Your task to perform on an android device: Open the Any.do app and set a reminder for 12 PM for the Boxing Classes task.
Image 0: 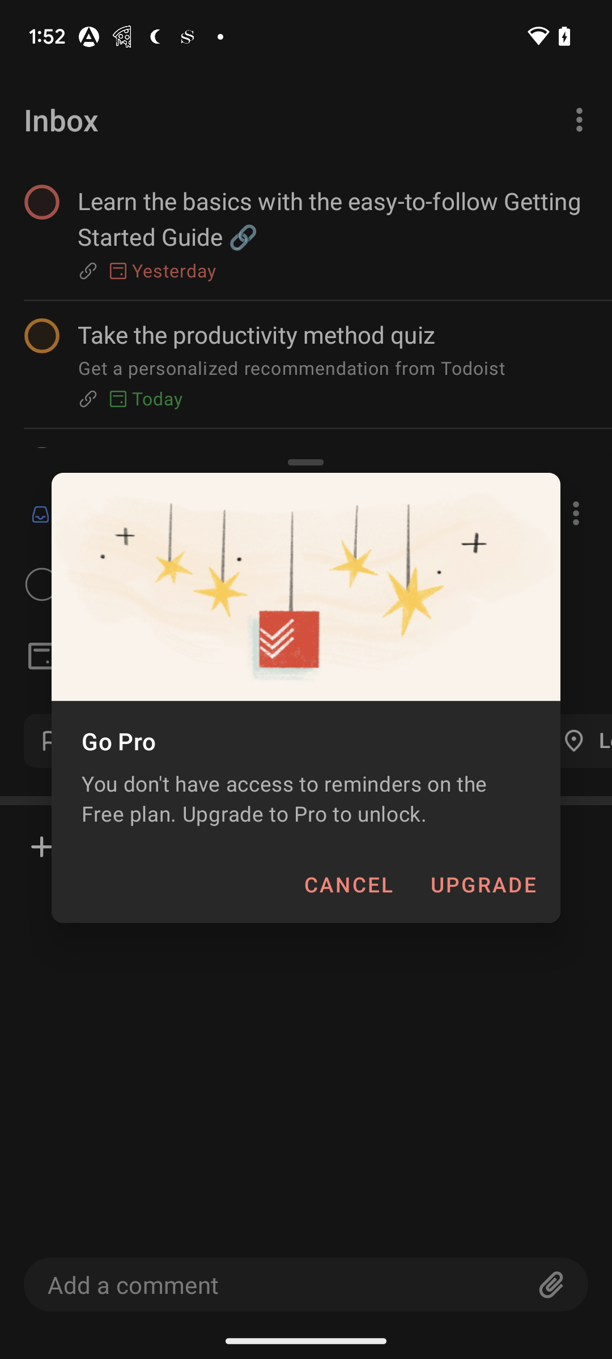
open Any.do app
Step 0: open app "Any.do"
Image 1: 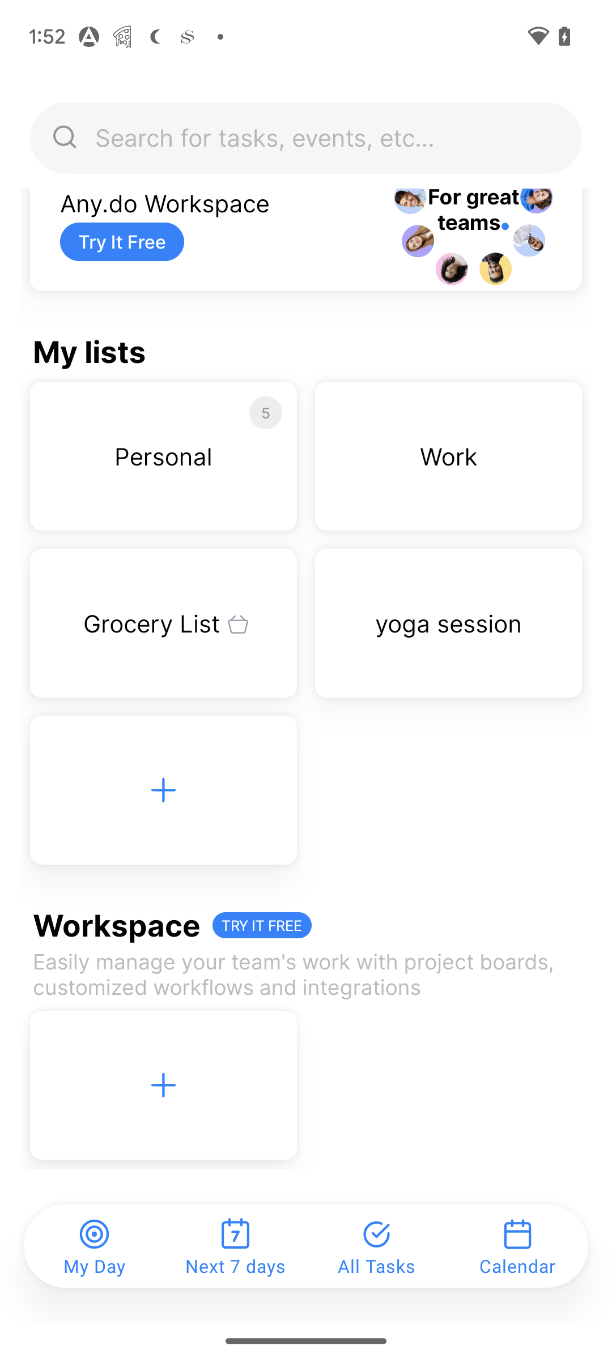
go to the all task icon at the bottom of the screen
Step 1: click (376, 1266)
Image 3: 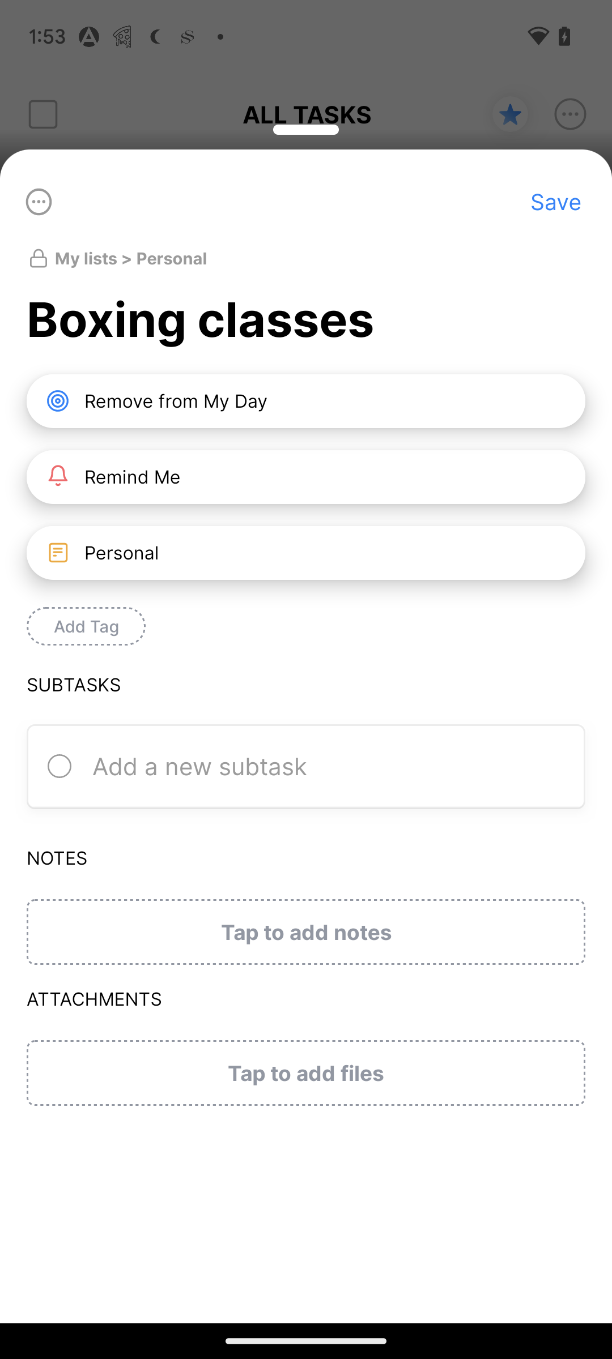
go to the reminde me option 
Step 3: click (334, 477)
Image 5: 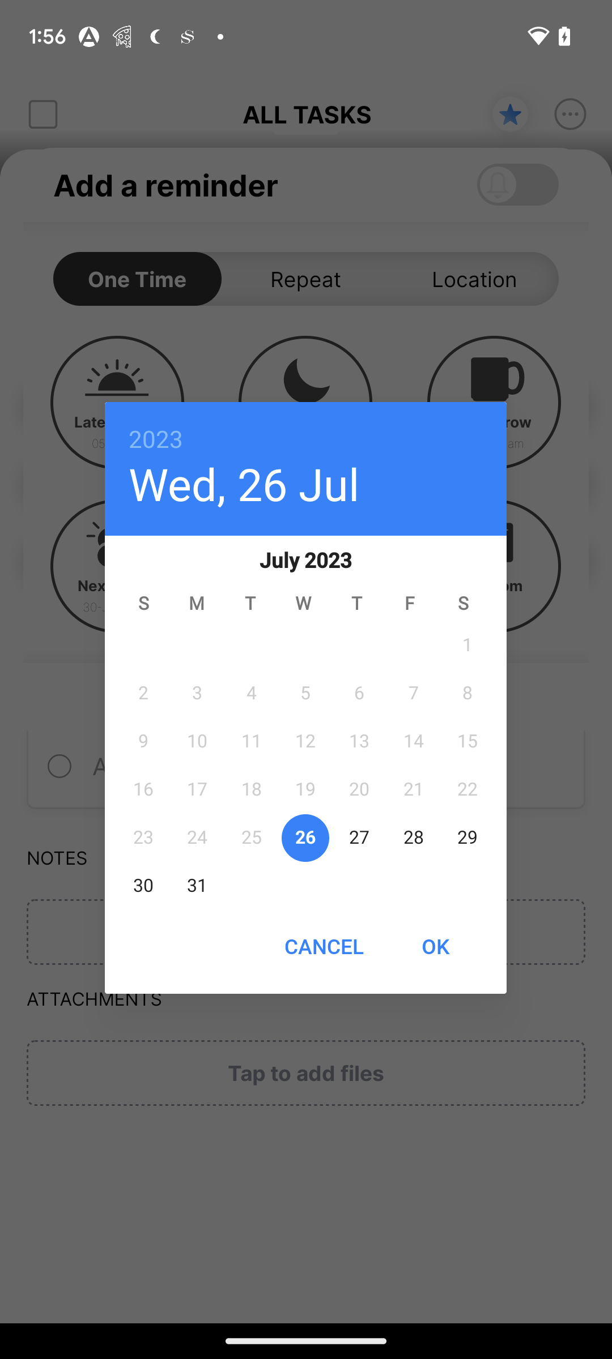
go to the custom option
Step 5: wait
Image 6: 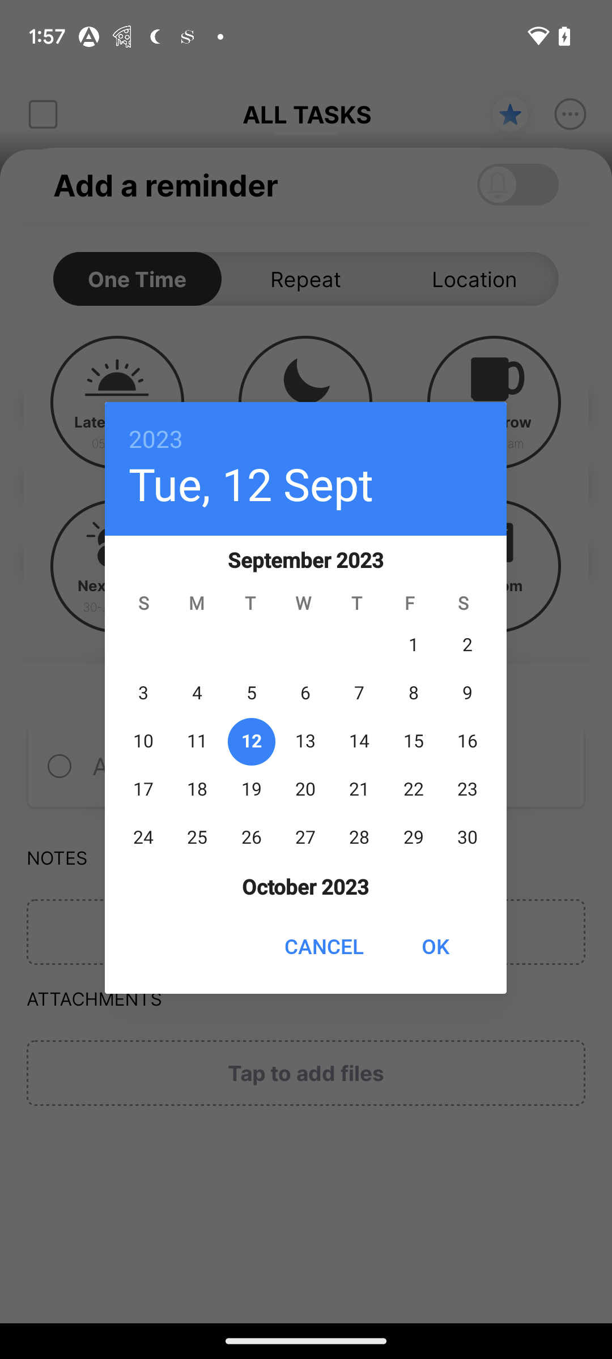
click on the ok button
Step 6: click (435, 946)
Image 7: 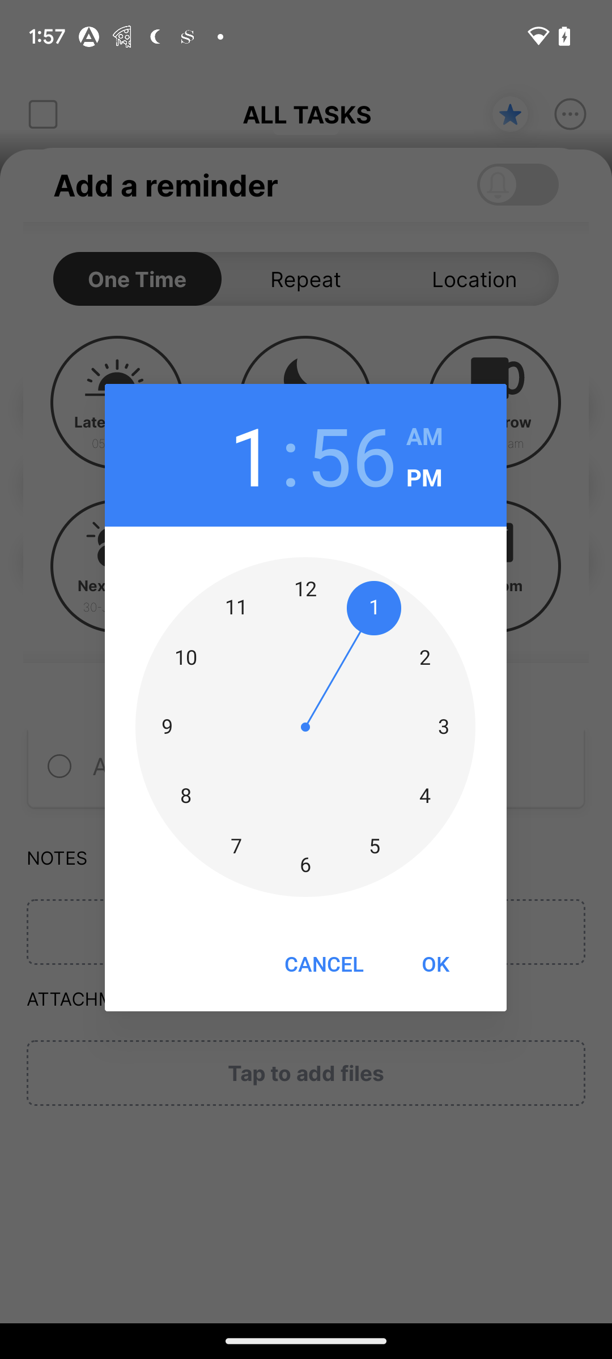
set the time as 12pm
Step 7: wait
Image 8: 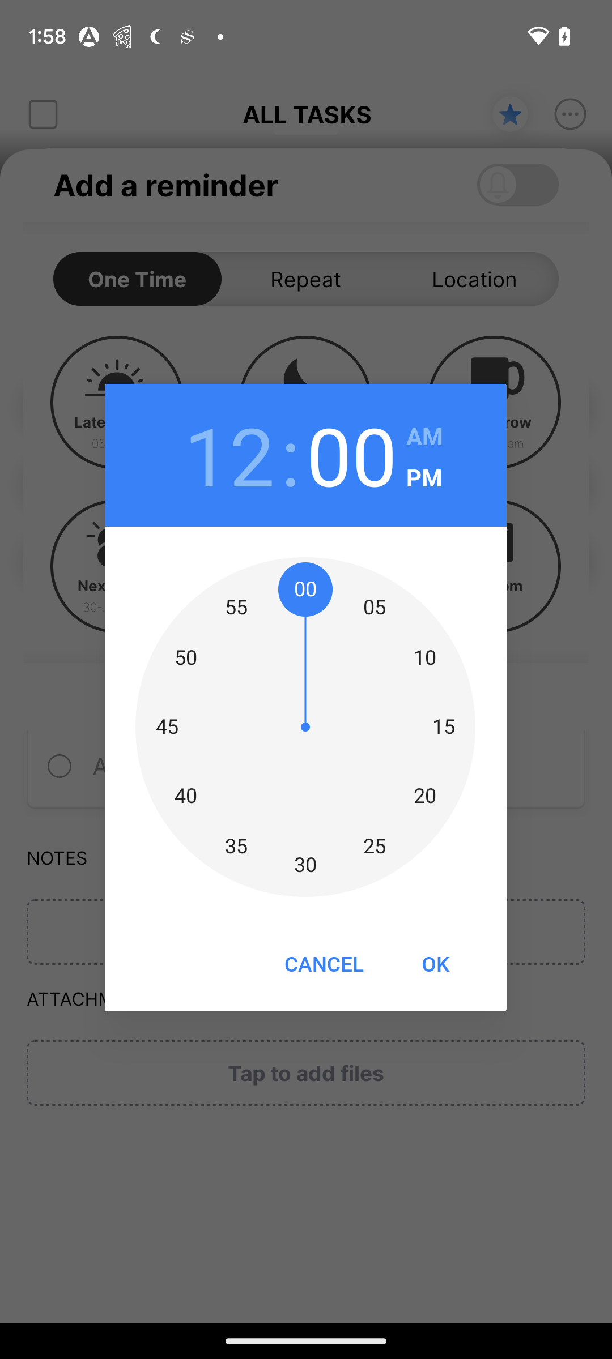
click on the ok button
Step 8: click (435, 963)